Your task to perform on an android device: Find the tommy hilfiger casual shoes in size 8 for men on the nnnow app.
Image 0: 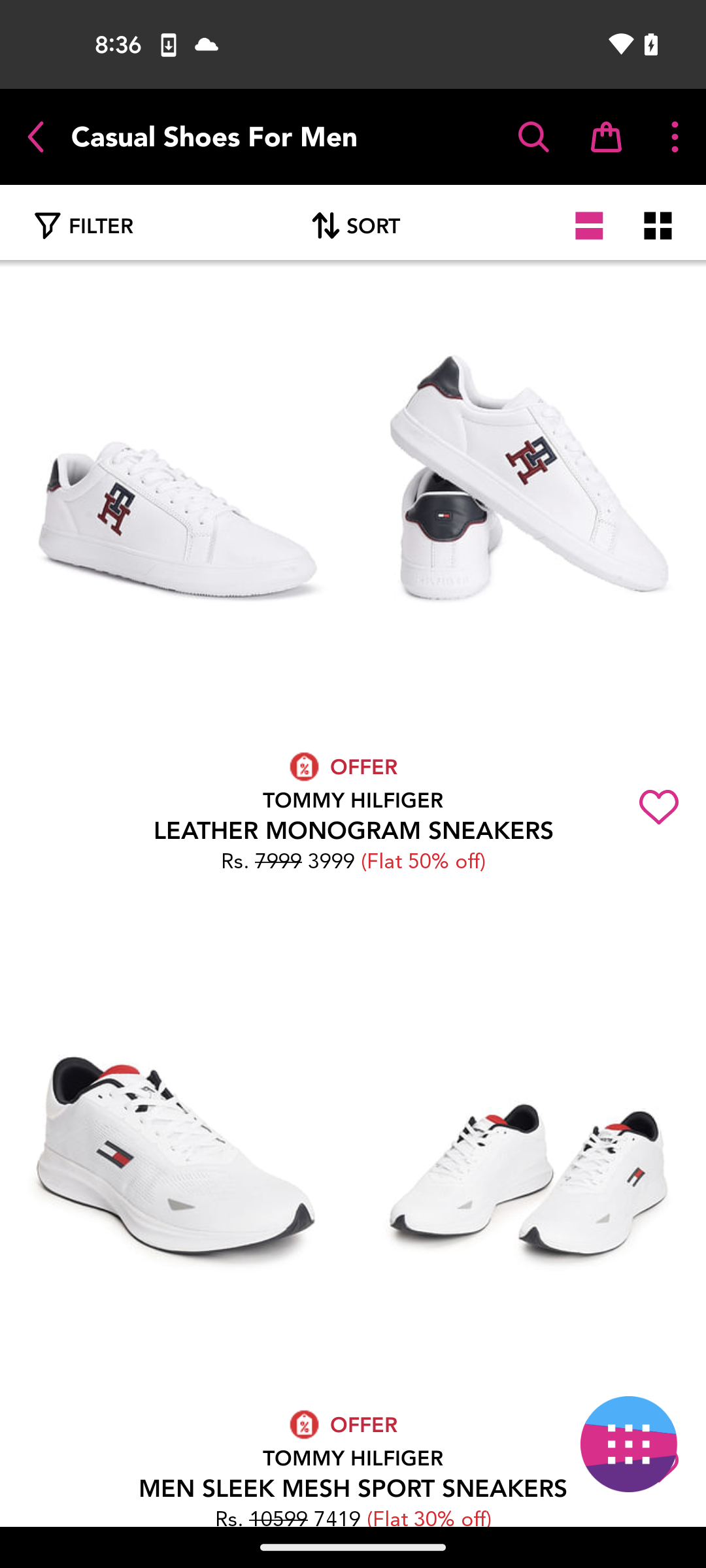
Tap on the filter option
Step 0: click (80, 226)
Image 1: 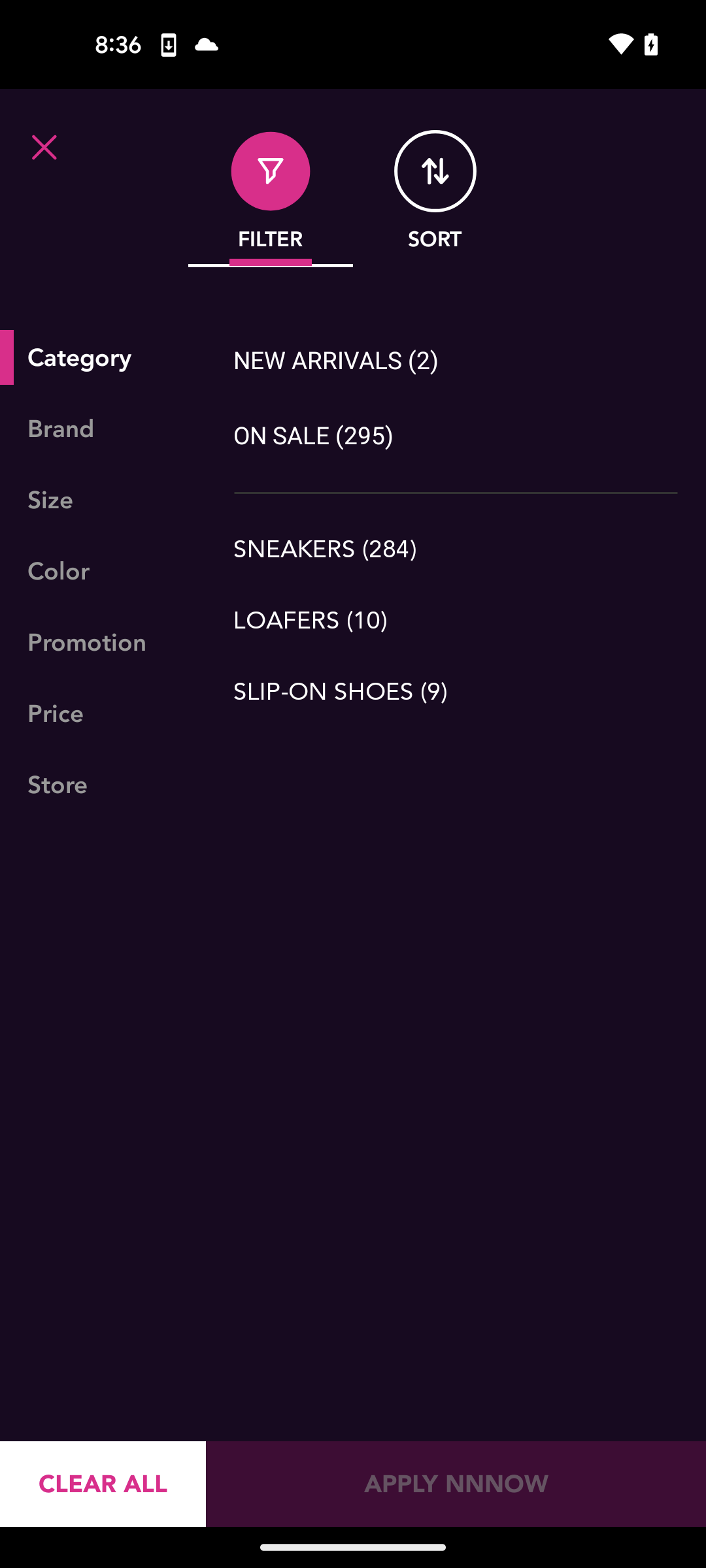
Tap on the size filter
Step 1: click (96, 500)
Image 2: 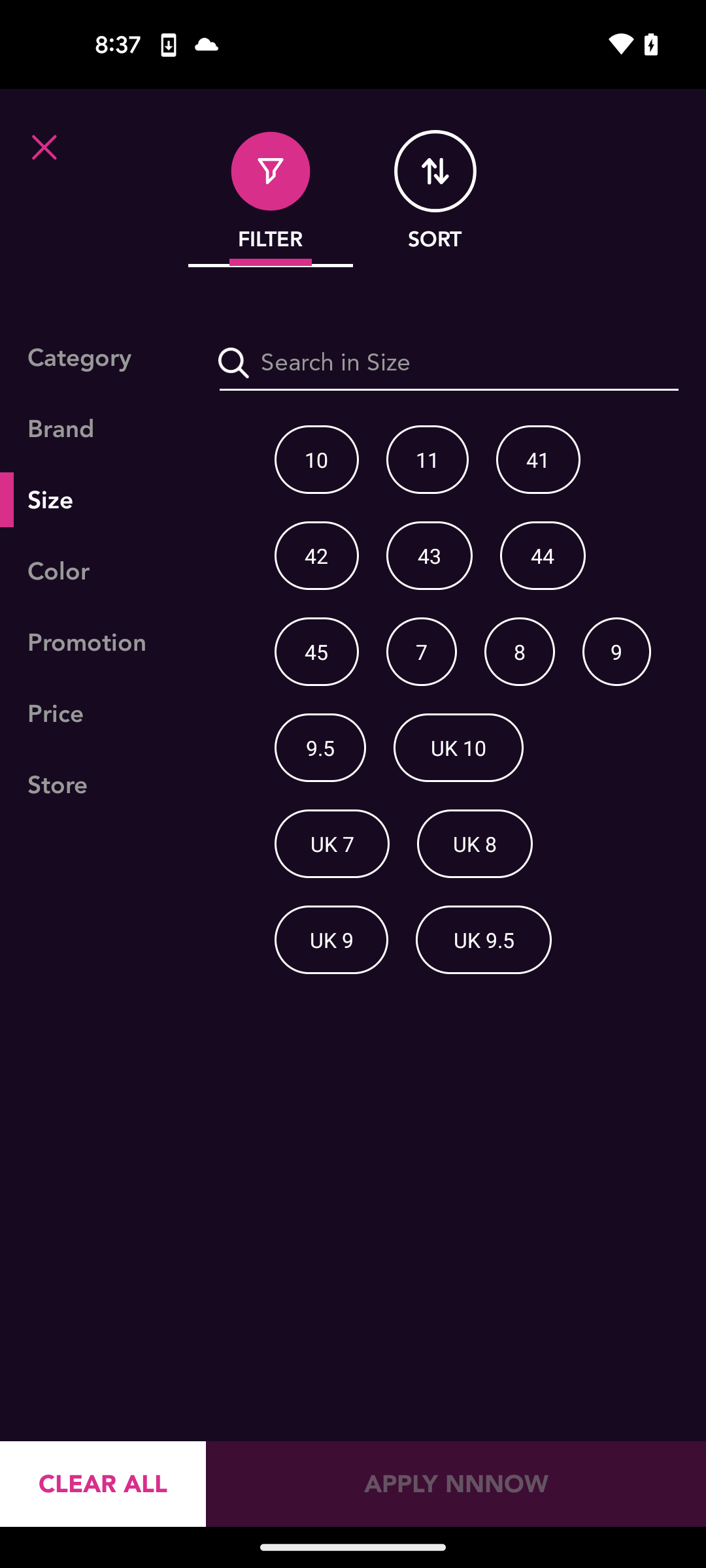
Select the size to 8
Step 2: click (519, 651)
Image 3: 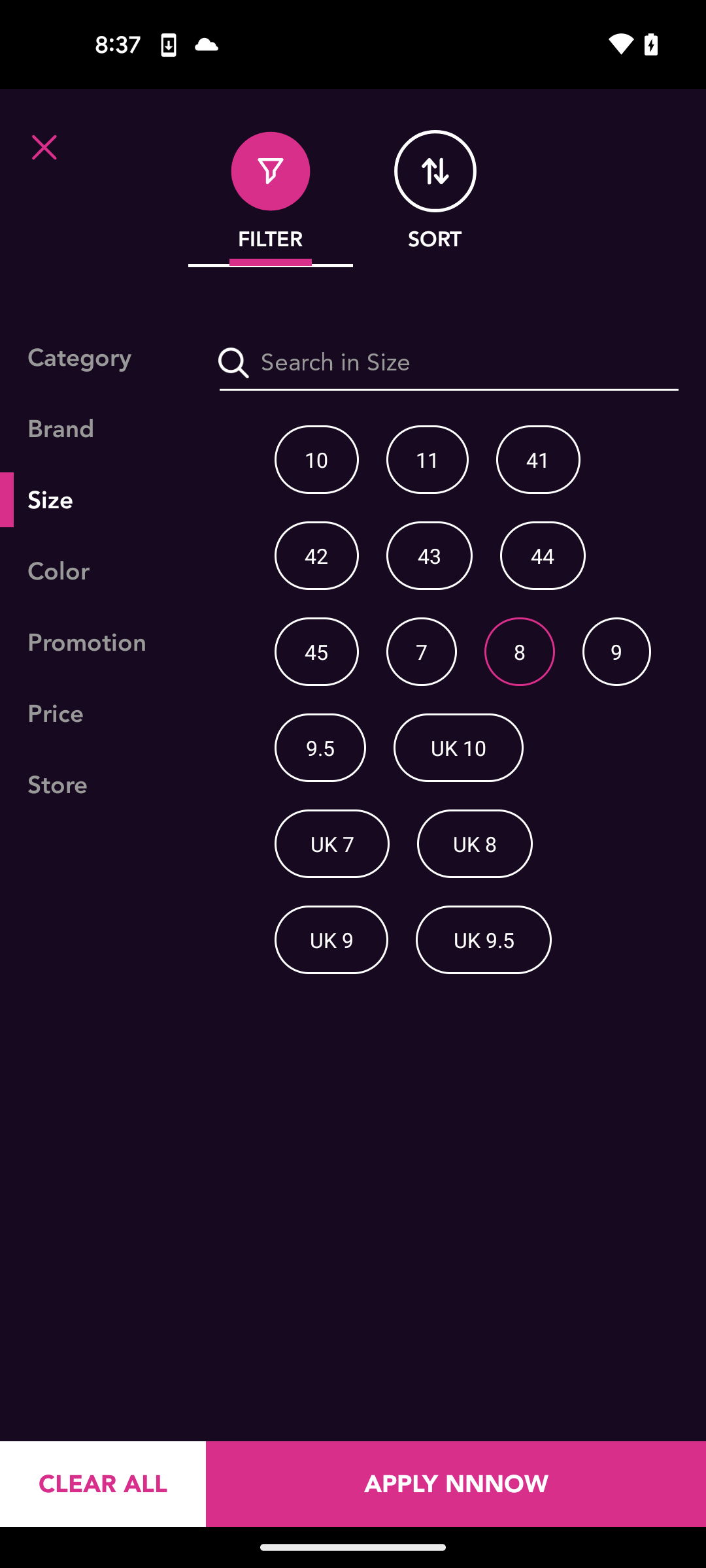
Tap on the apply nnnow button at the bottom of the screen
Step 3: click (456, 1484)